Your task to perform on an android device: To learn Portuguese, begin with Lesson 1 on the Mondly Language app.
Image 0: 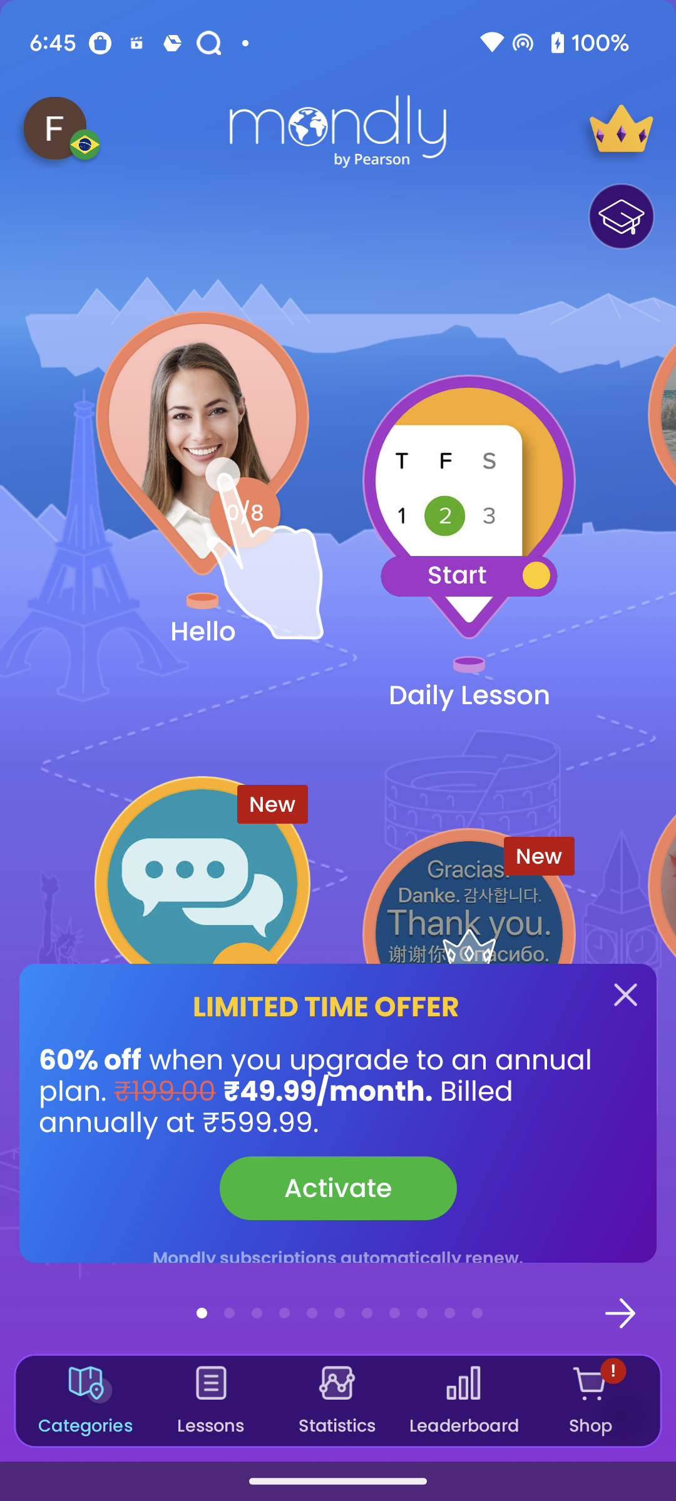
Go to the Lessons section at the bottom of the screen
Step 0: click (211, 1382)
Image 2: 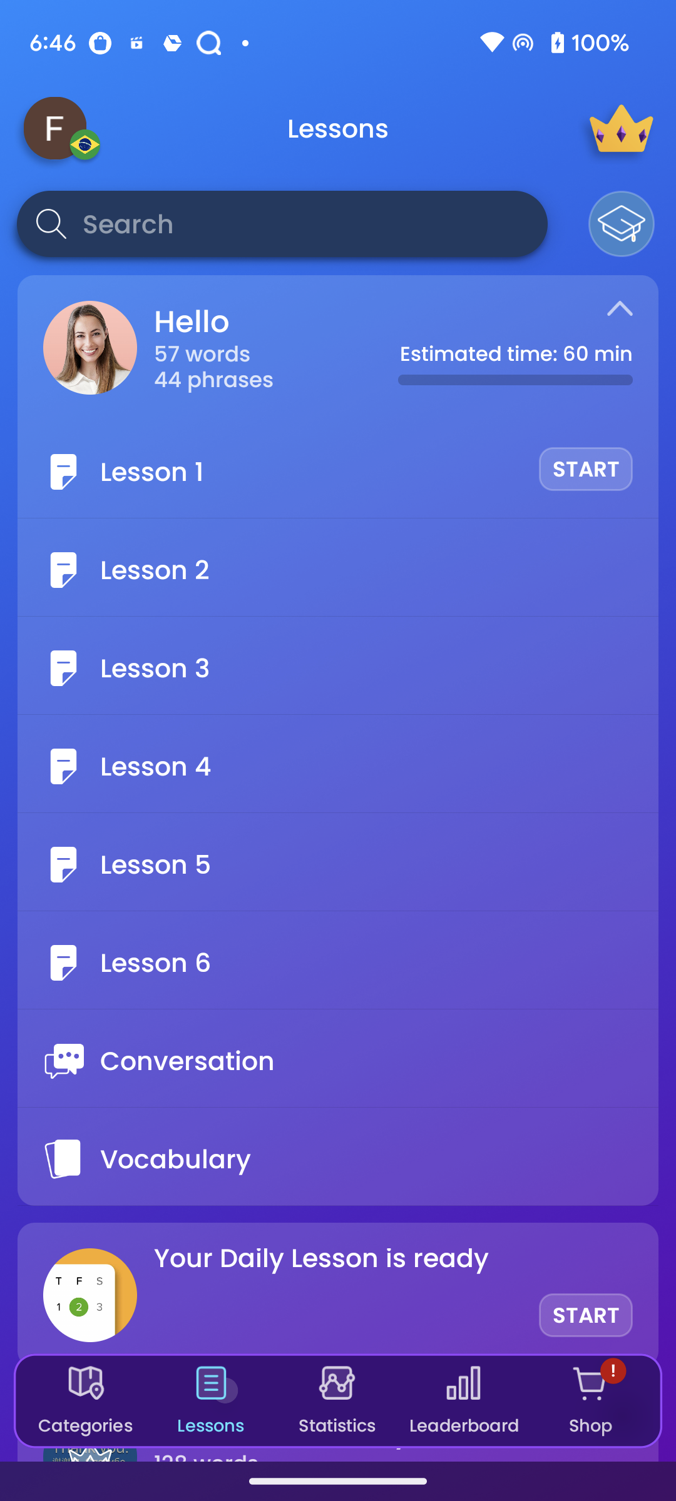
Click on the start of lesson 1
Step 2: wait